Your task to perform on an android device: I want to search for hiking boots on Amazon for my next trip.
Image 0: 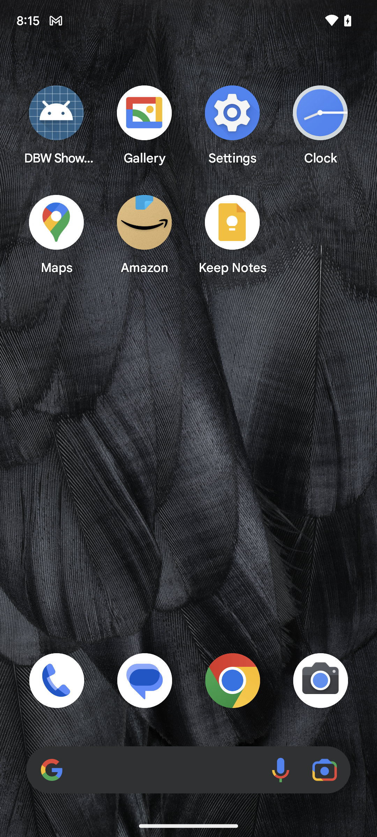
Open Amazon App.
Step 0: open app "Amazon"
Image 1: 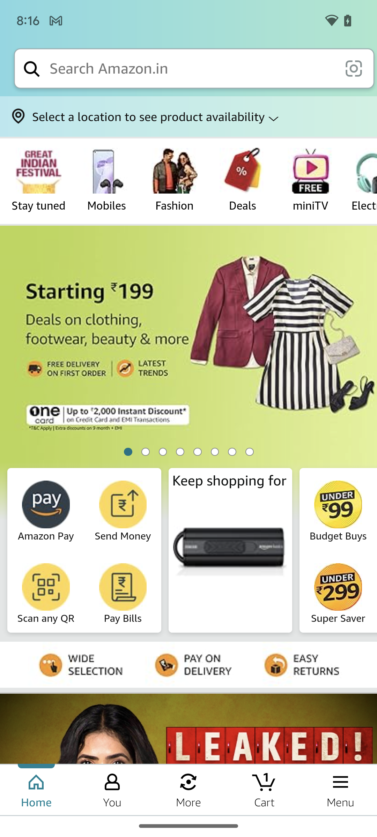
Click on search bar on the top of the screen.
Step 1: click (191, 68)
Image 3: 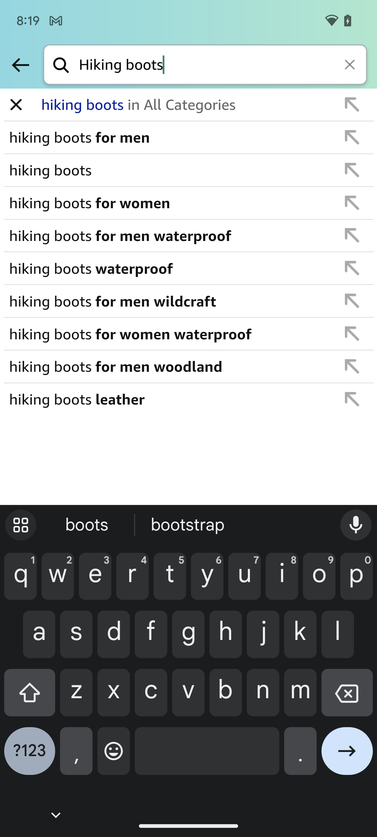
Click on the first suggestion on the screen.
Step 3: click (167, 137)